Your task to perform on an android device: Open Urban Ladder app, Find Oslo Engineered Wood Bedside Table in White Finish
Image 0: 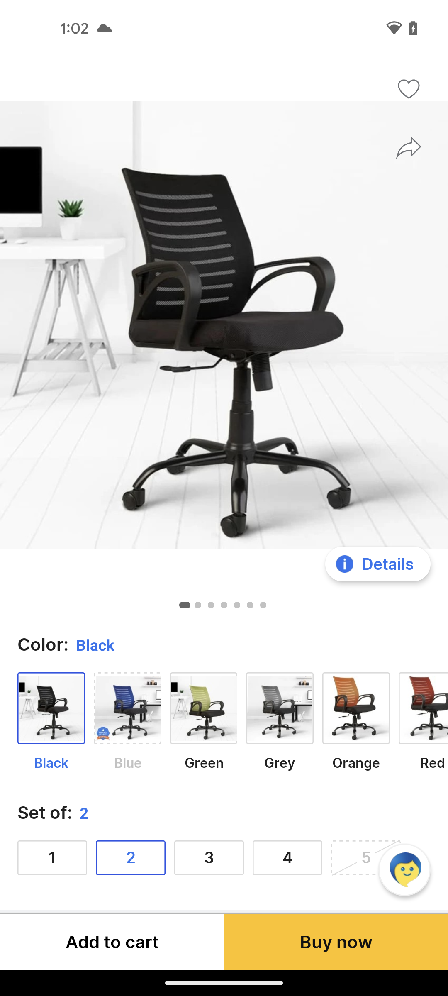
Open Urban Ladder app
Step 0: open app "Urban Ladder"
Image 1: 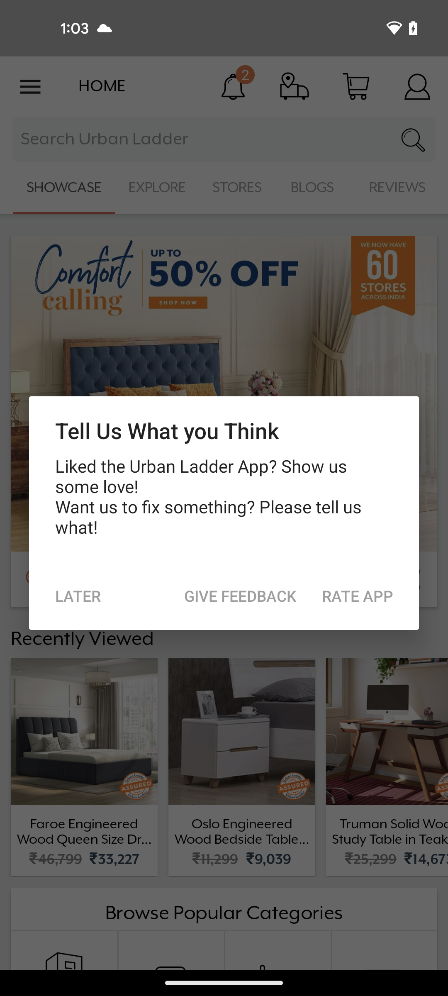
Click on the LATER at the pop up window
Step 1: click (78, 596)
Image 2: 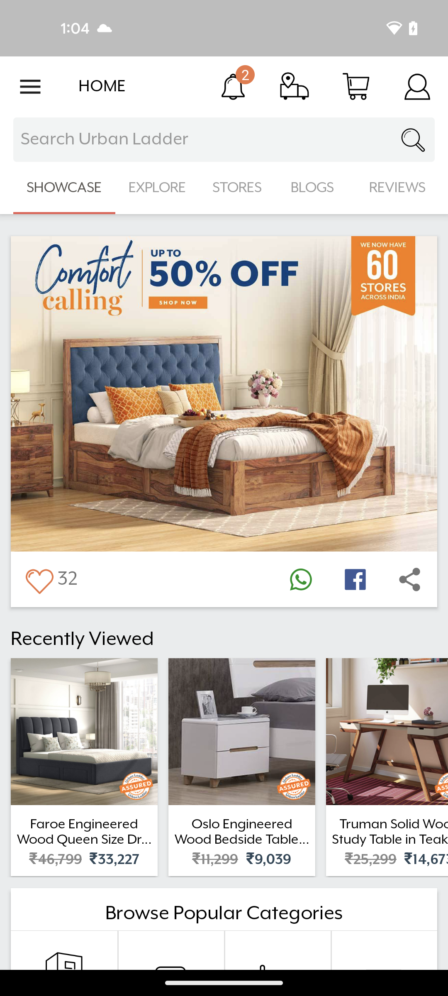
Click on the Search bar
Step 2: click (104, 139)
Image 3: 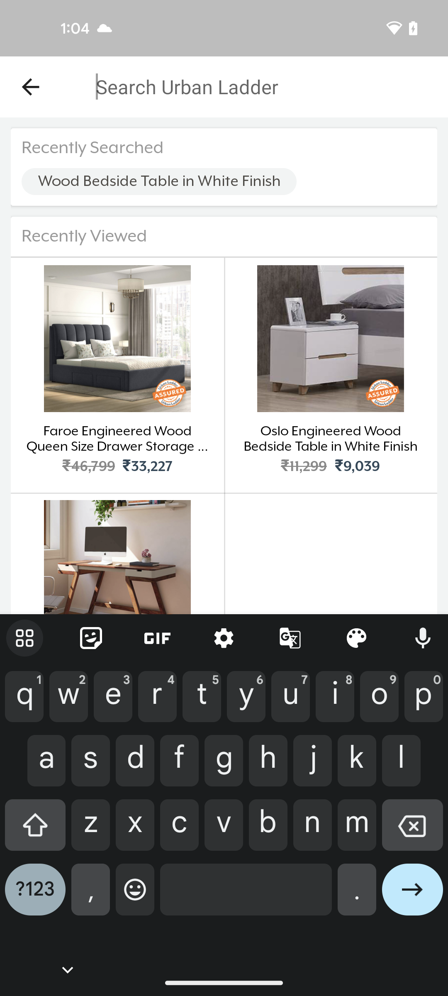
Search for Oslo Engineered Wood Bedside Table with White Finish
Step 3: type "Oslo Engineered Wood Bedside Table in White Finish"
Image 4: 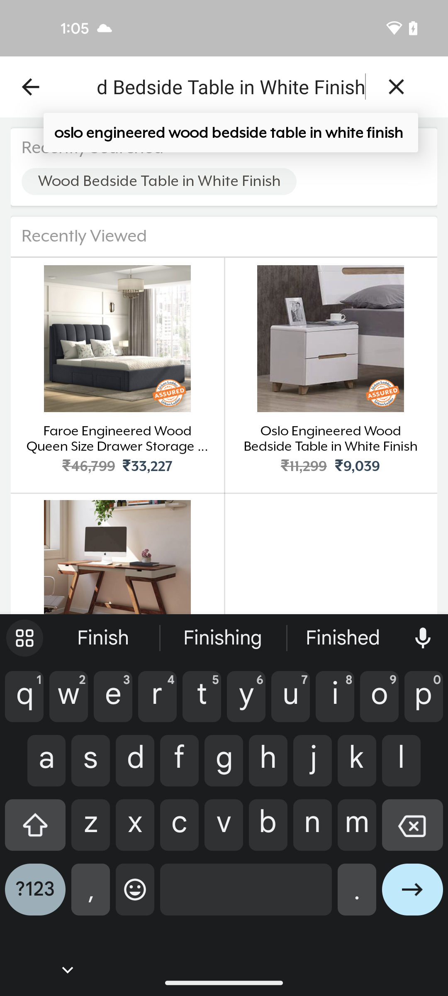
Click on the Right arrow key at the bottom right corner
Step 4: click (412, 896)
Image 5: 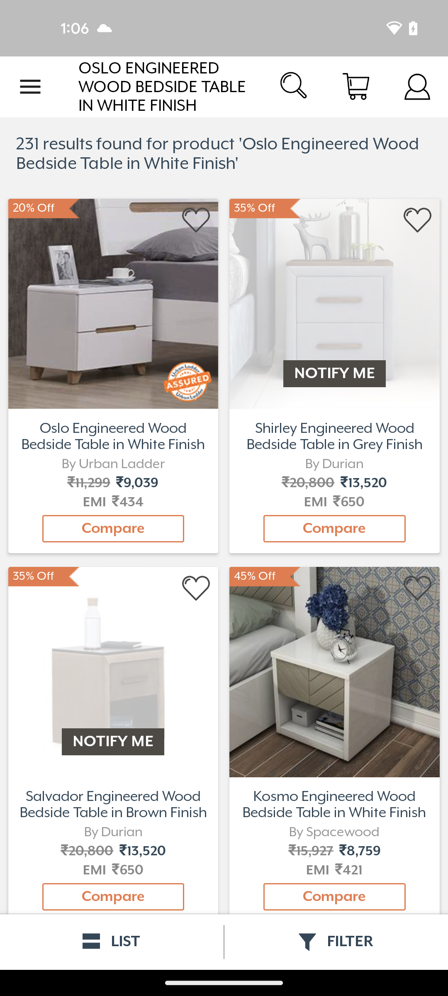
Click on the First search result
Step 5: click (113, 304)